Your task to perform on an android device: I forgot to add a date and time to this reminder, so edit this reminder and set the time and date of the reminder to 6:00 p.m. on September 26.
Image 0: 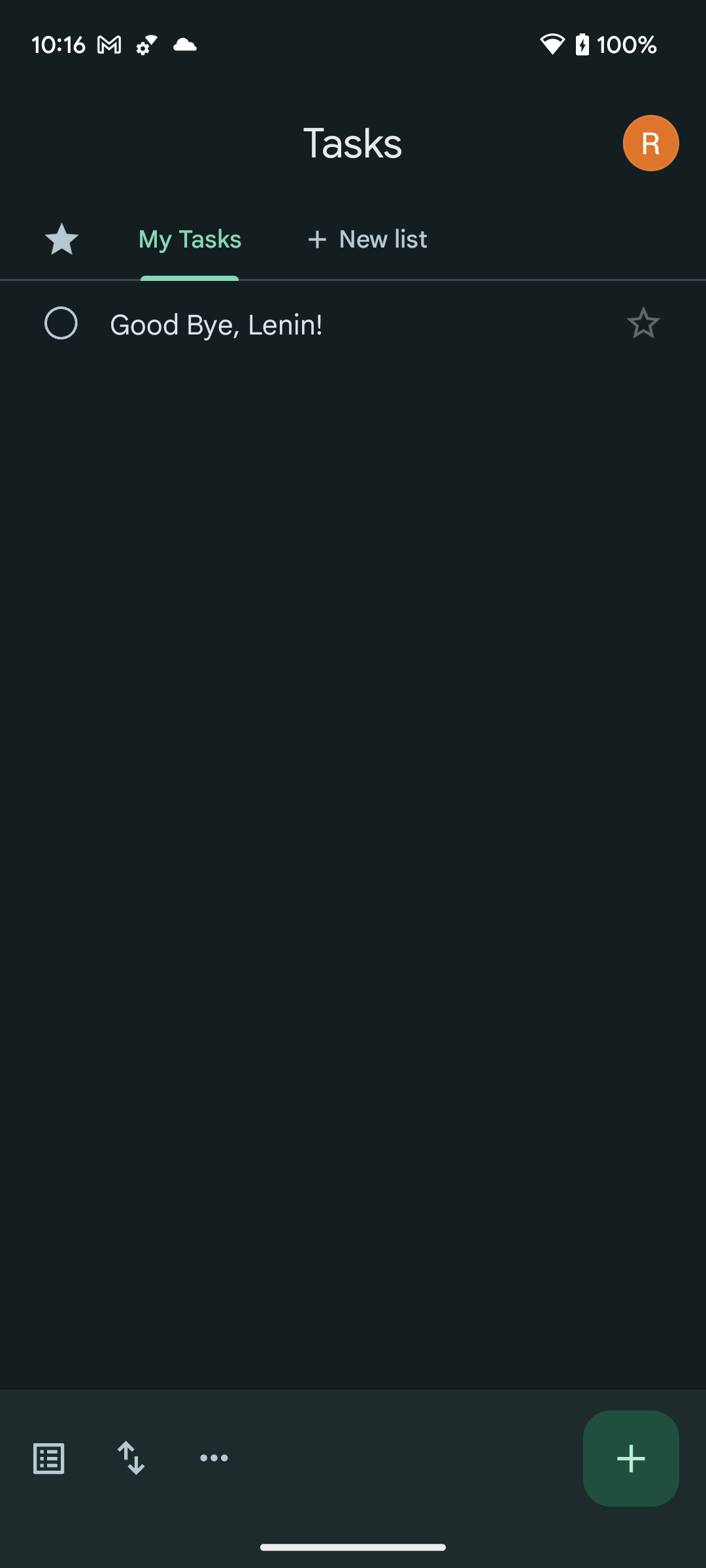
Click on the Good Bye, Lenin! to add date and time
Step 0: click (352, 325)
Image 2: 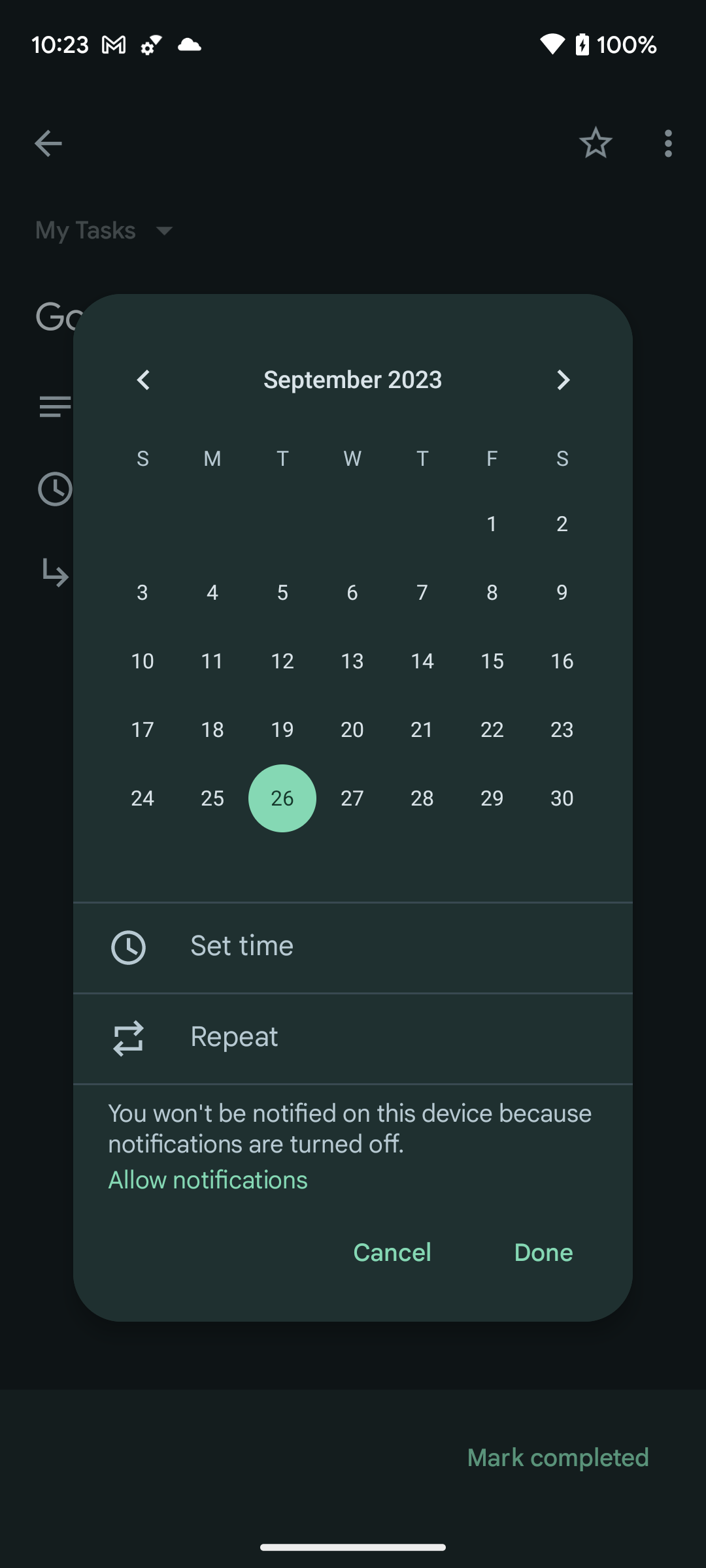
Click on the Set time option to set the time of this reminder 
Step 2: click (387, 948)
Image 3: 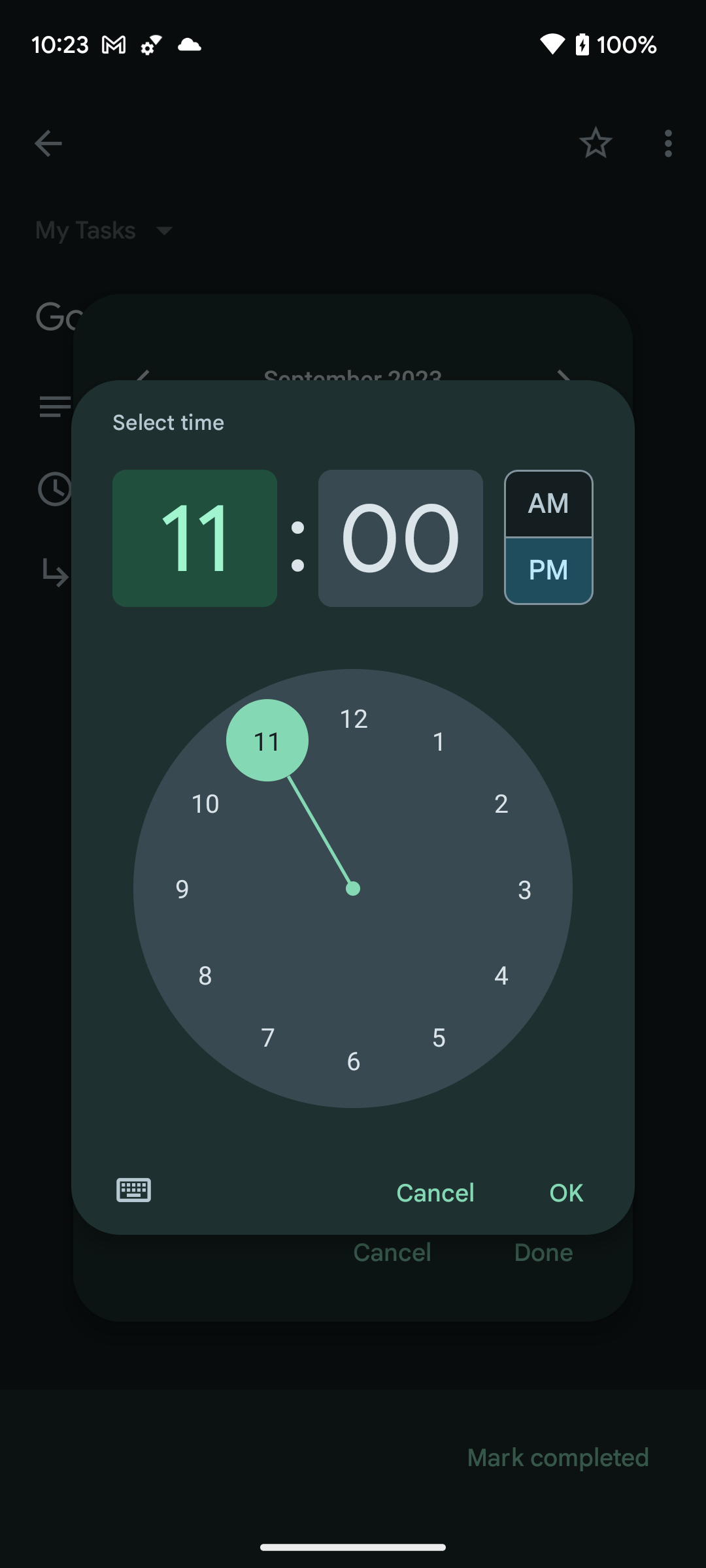
Click on the 6 to select the 6 in hours
Step 3: click (353, 1060)
Image 4: 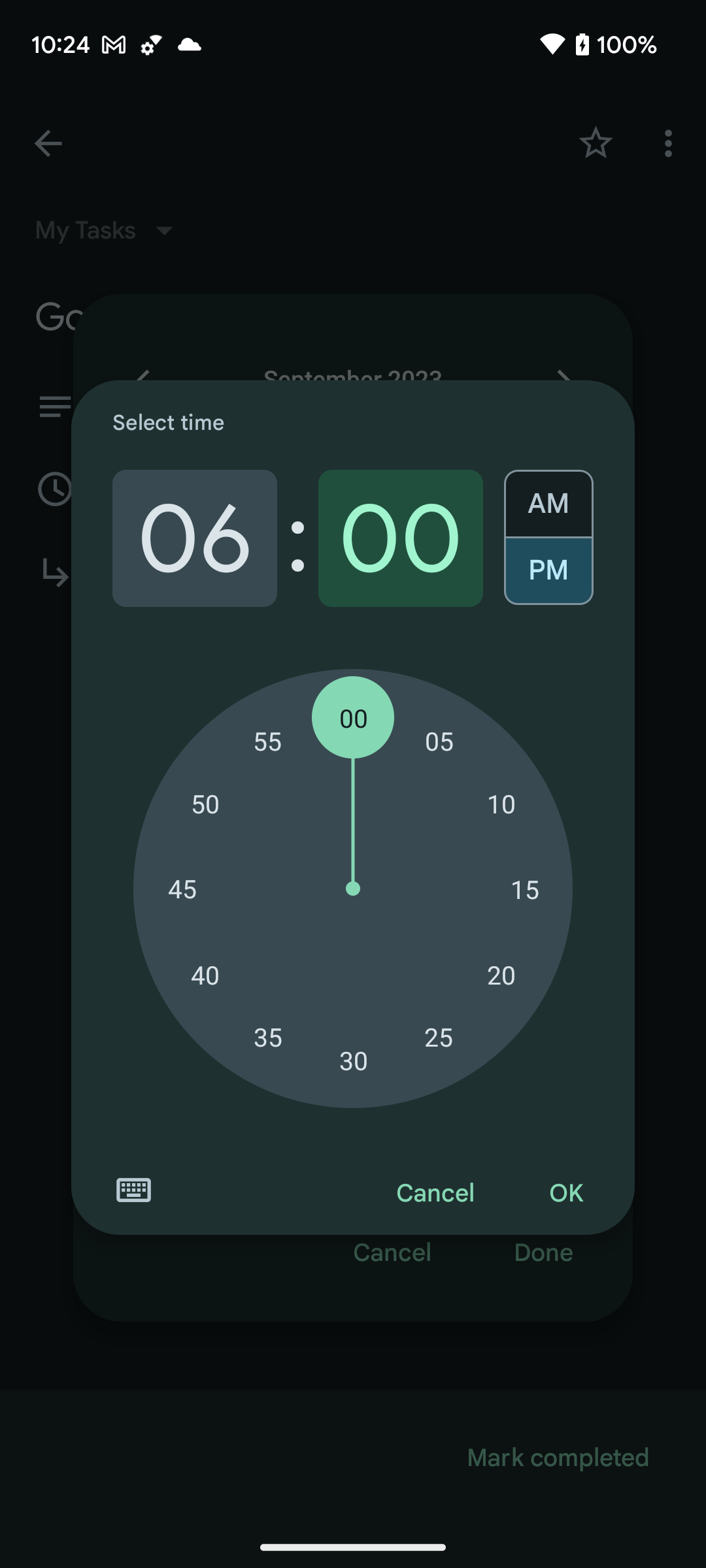
Click on the OK button to set the time
Step 4: click (565, 1194)
Image 5: 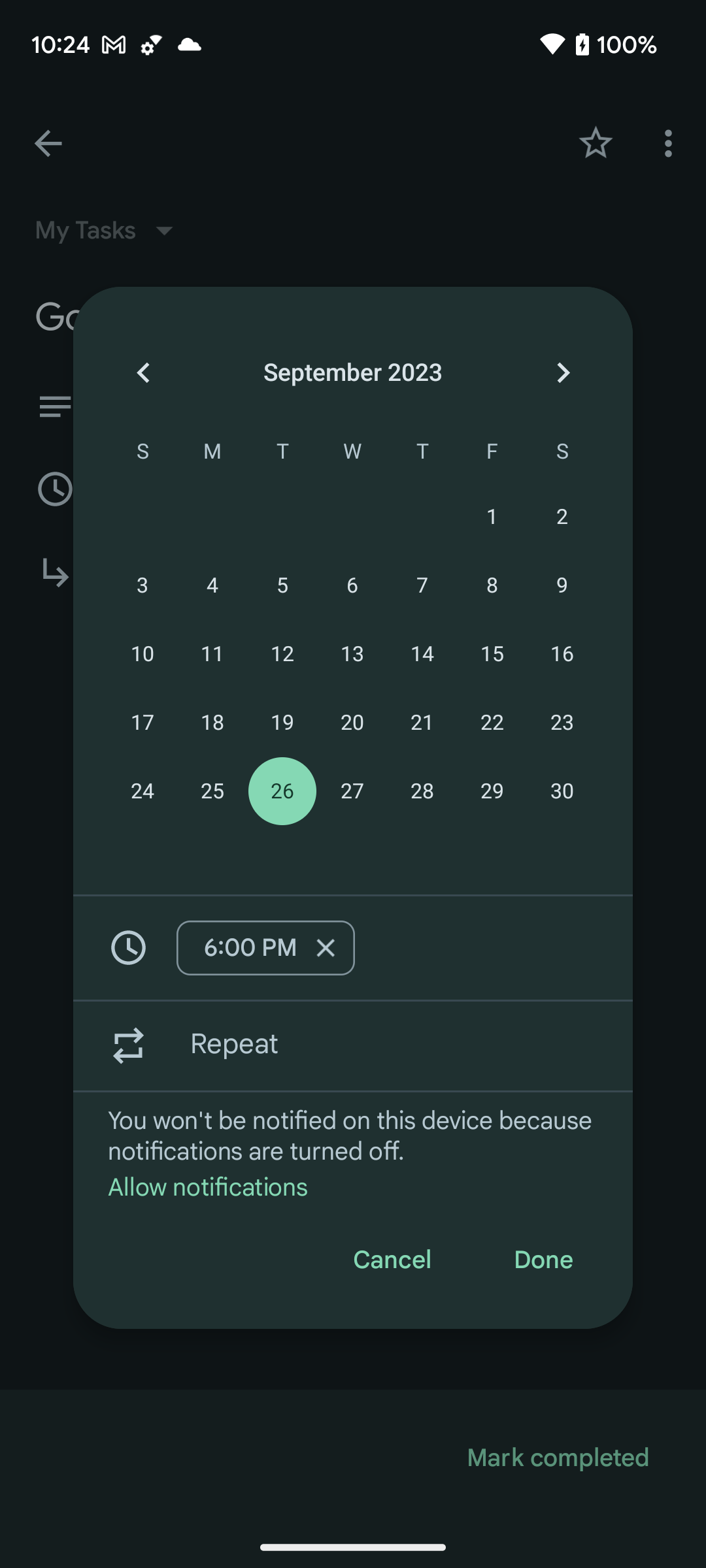
Click on the Done button to save the reminder 
Step 5: click (543, 1260)